Your task to perform on an android device: I should add two more minutes to the timer so that the cake will cook thoroughly. In the timer, add 2 more minutes.
Image 0: 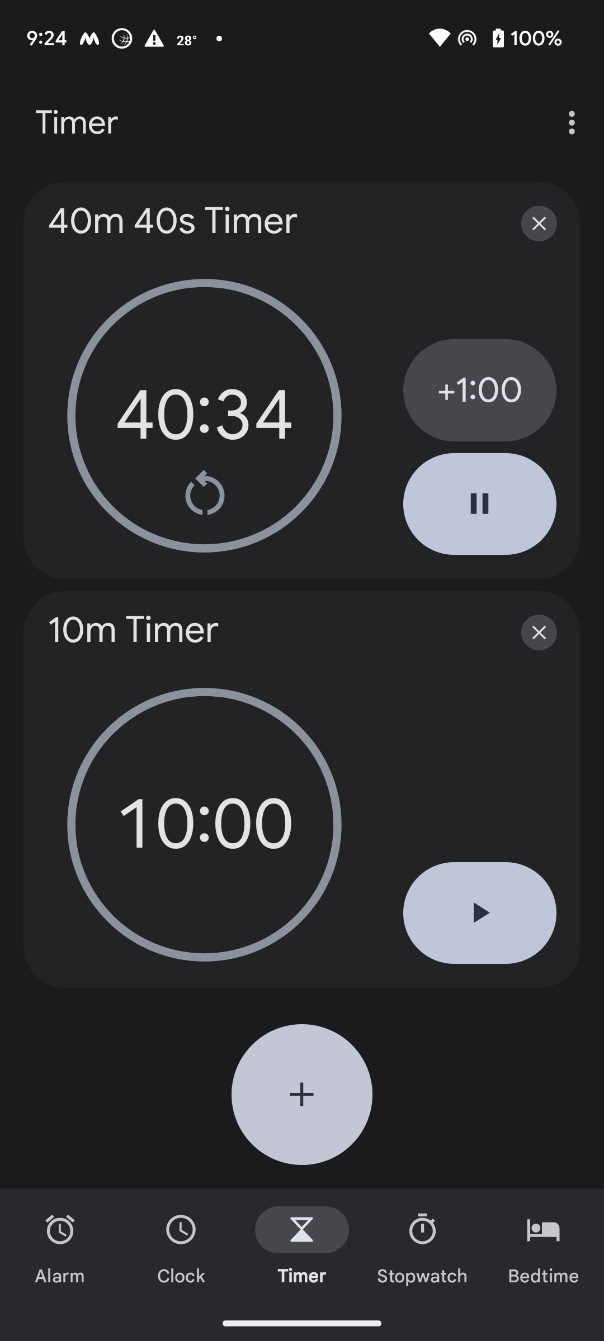
Click on the add 1 minute option on the screen.
Step 0: click (479, 390)
Image 1: 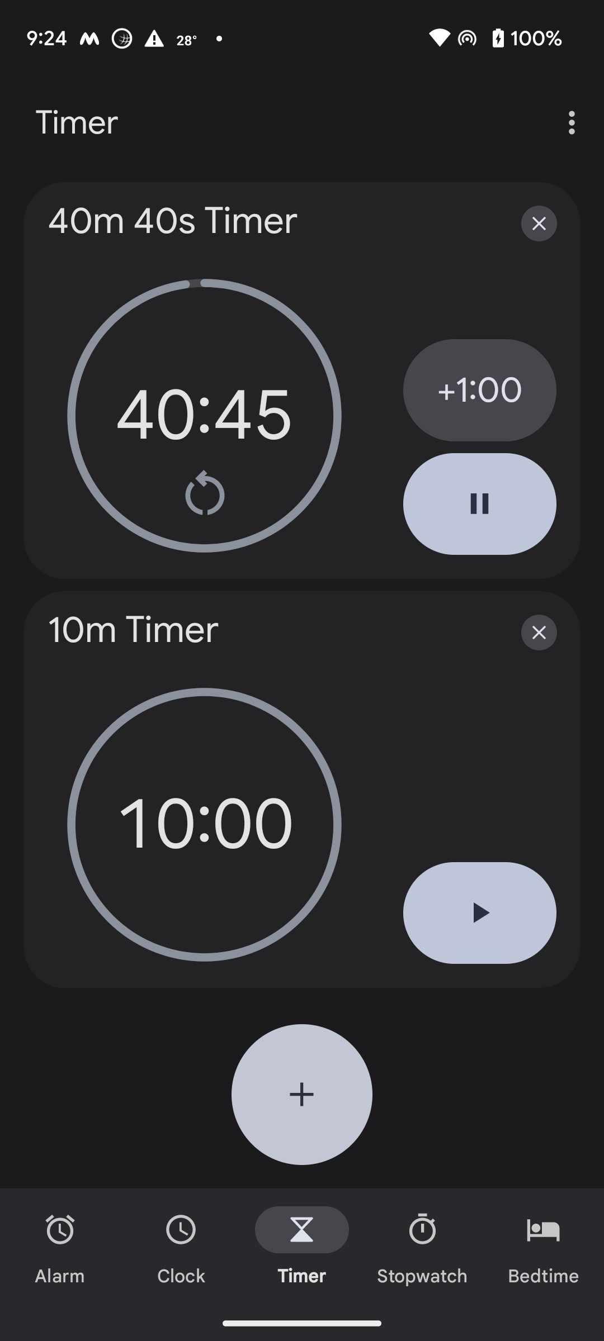
Click on the add 1 minute option on the screen.
Step 1: click (479, 390)
Image 2: 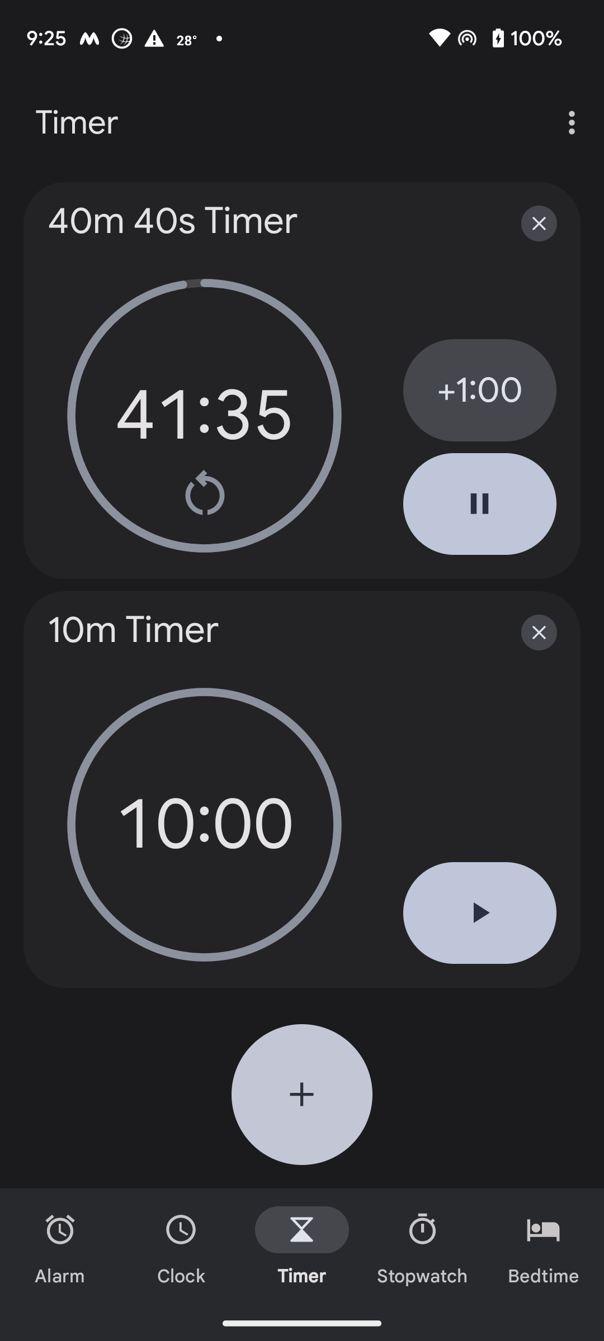
Click on the add 1 minute option on the screen.
Step 2: click (479, 390)